Your task to perform on an android device: This Solid Integrated Claw Hammer looks good in quality, and I want to add this hammer to my cart, so add the Solid Integrated Claw Hammer to my cart in the Temu app.
Image 0: 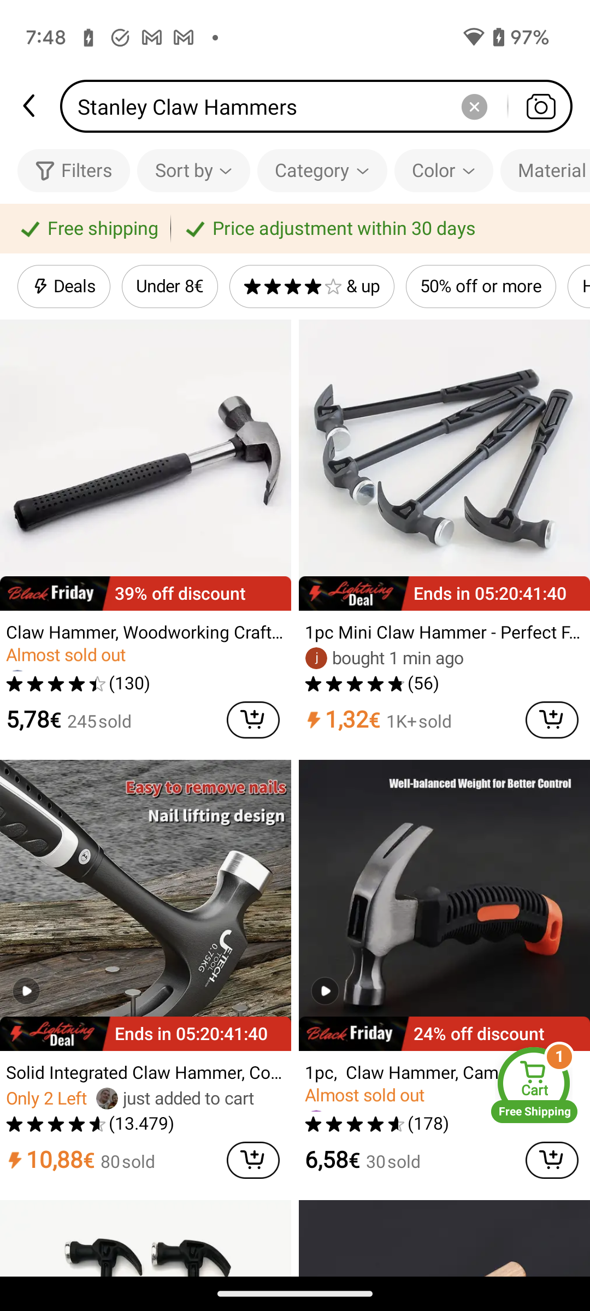
Click on the Solid Integrated Claw Hammer to view add to cart option.
Step 0: click (145, 1072)
Image 1: 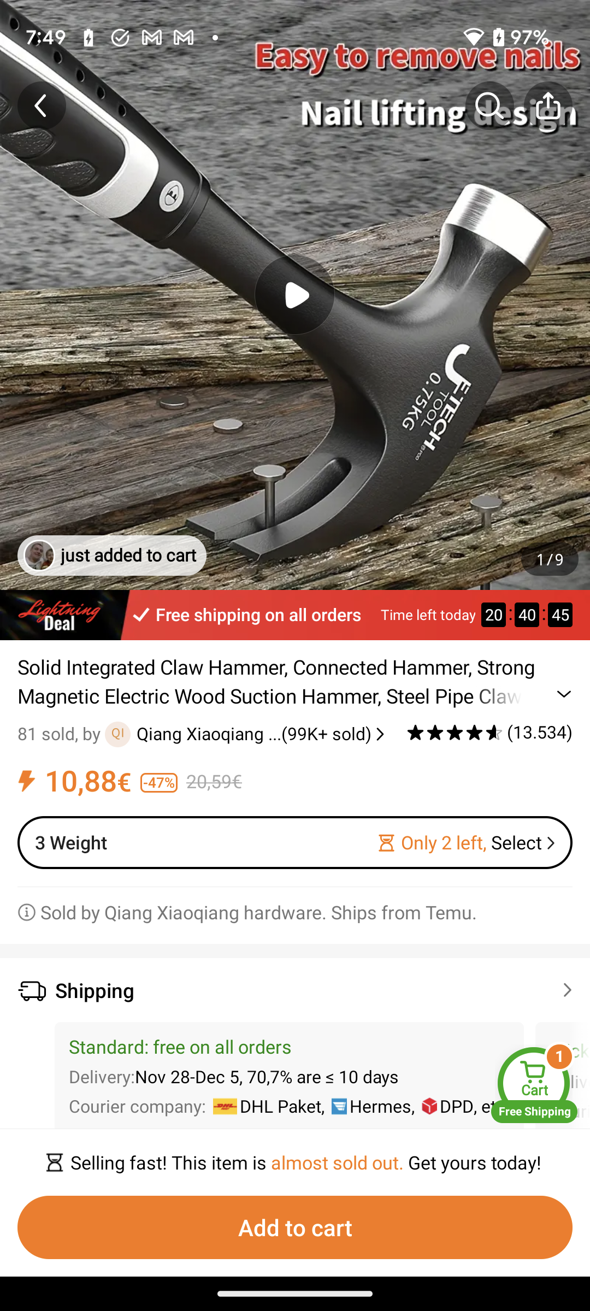
Click on the Add to cart button to add this hammer to my cart.
Step 1: click (295, 1227)
Image 2: 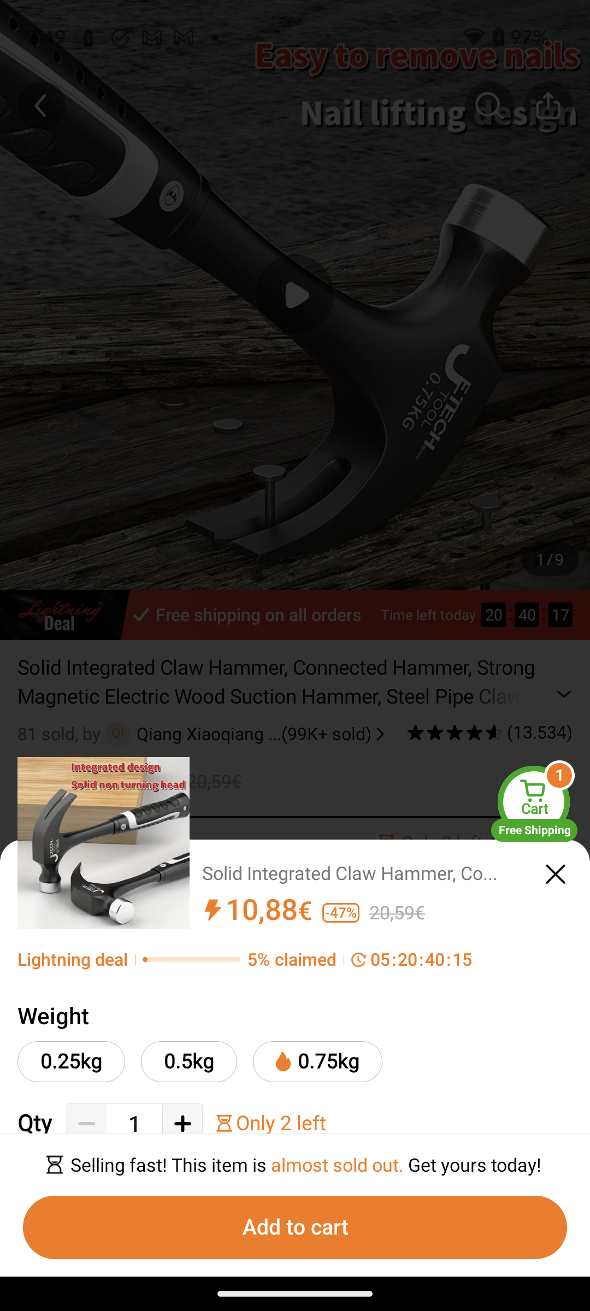
Click on the 0.5kg to select the weight of the hammer.
Step 2: click (189, 1061)
Image 3: 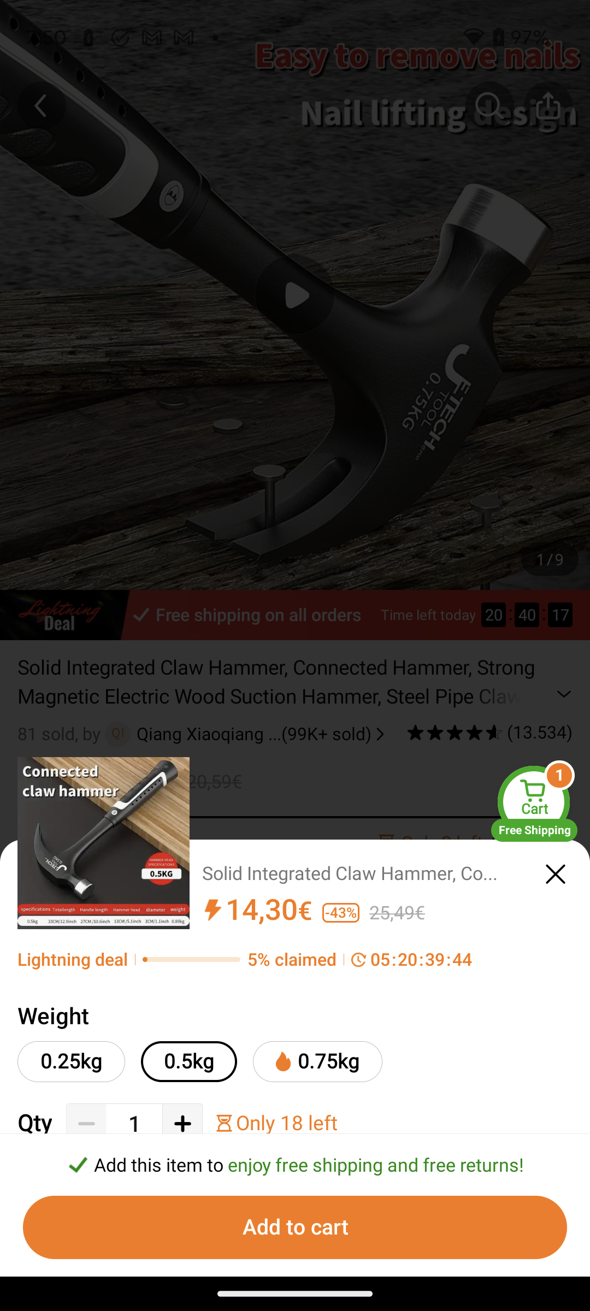
Click on the Add to Cart button to add this hammer to my cart.
Step 3: click (295, 1227)